Your task to perform on an android device: Since I want to learn more about the train's amenities, I want to check the earliest best price train scheduled on the Italo Treno app.
Image 0: 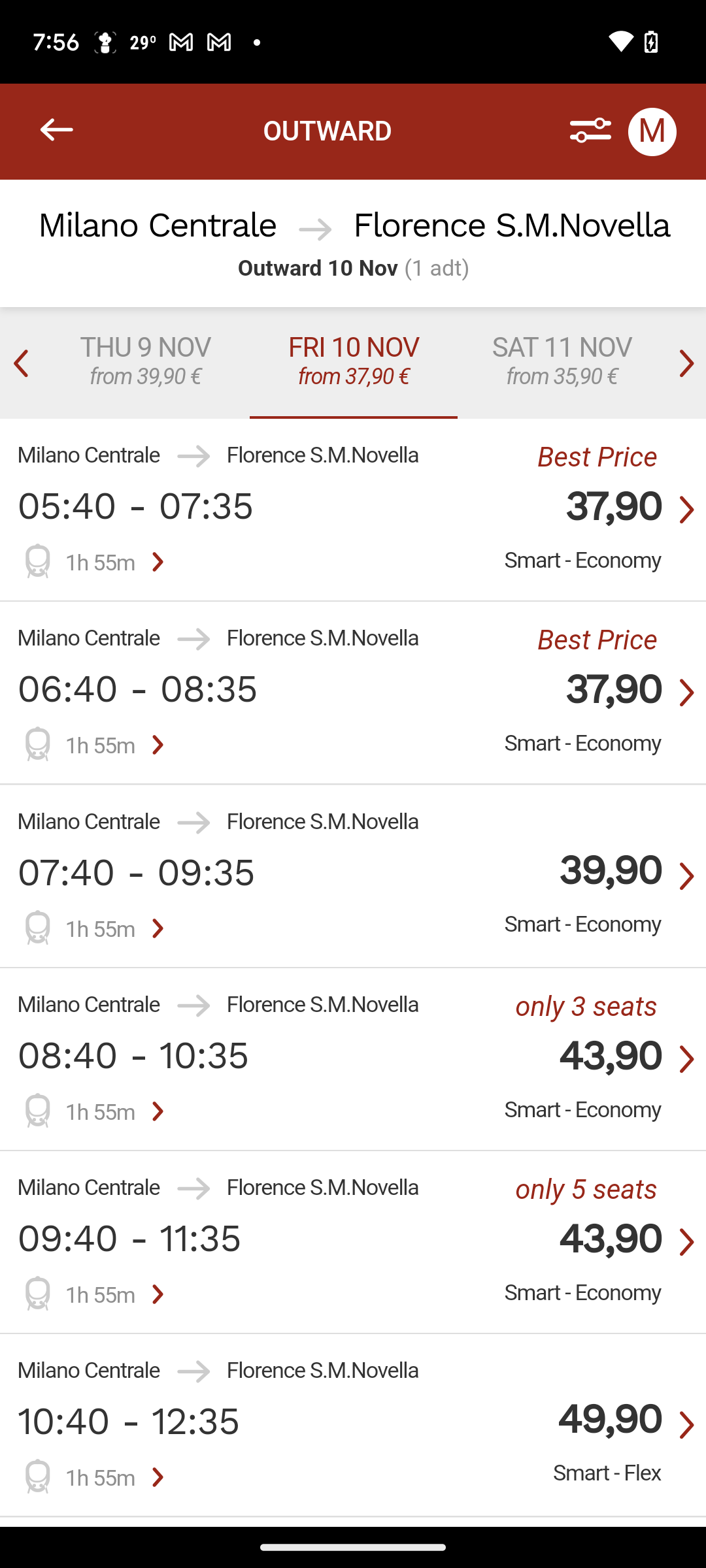
Open the first suggested train to view the schedule
Step 0: click (203, 509)